Your task to perform on an android device: I will read the reviews of Puma shoes before buying them.
Image 0: 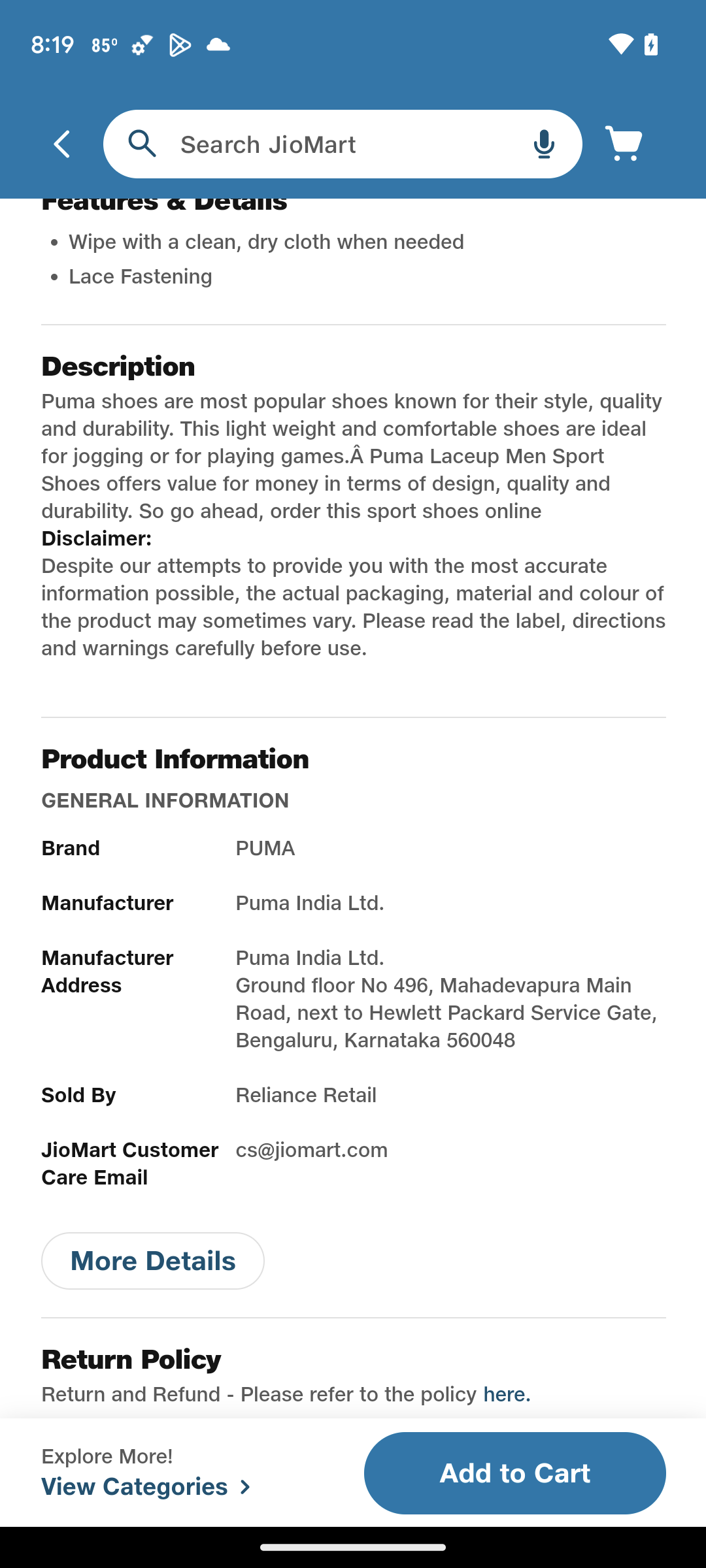
Swipe up to read the review of the shoe.
Step 0: scroll down